Your task to perform on an android device: I want to restore the project folder from the trash in the Google Drive app because I need to restart the project.
Image 0: 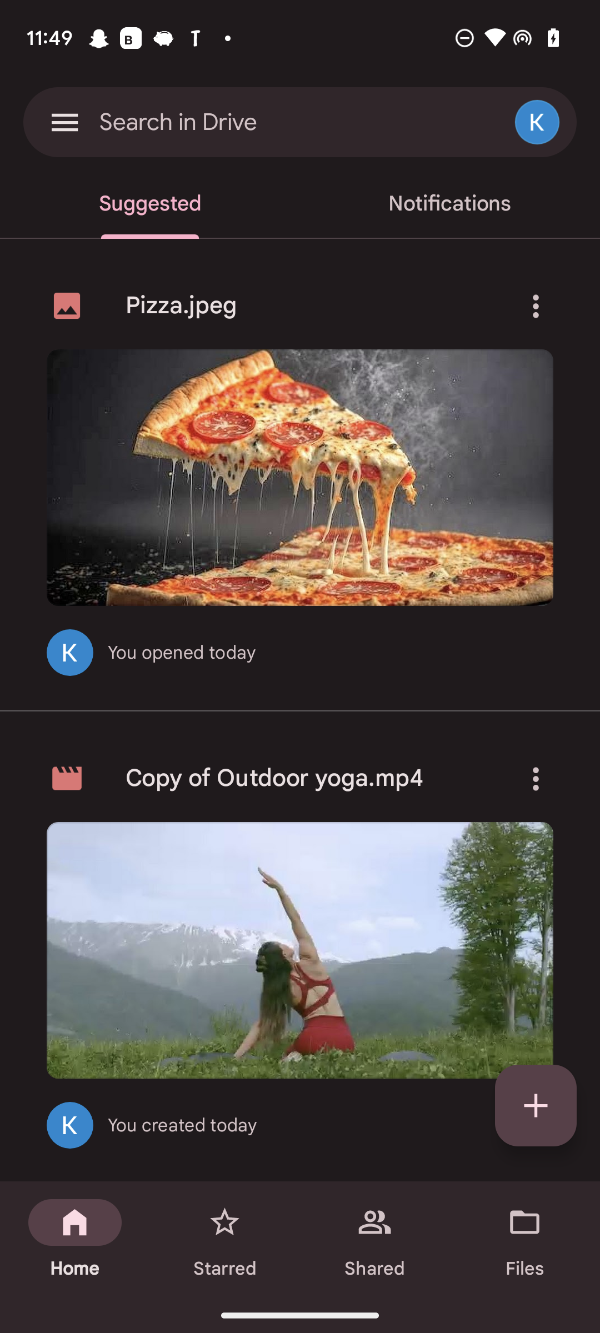
Click on the menu icon at the top left of the screen.
Step 0: click (64, 122)
Image 3: 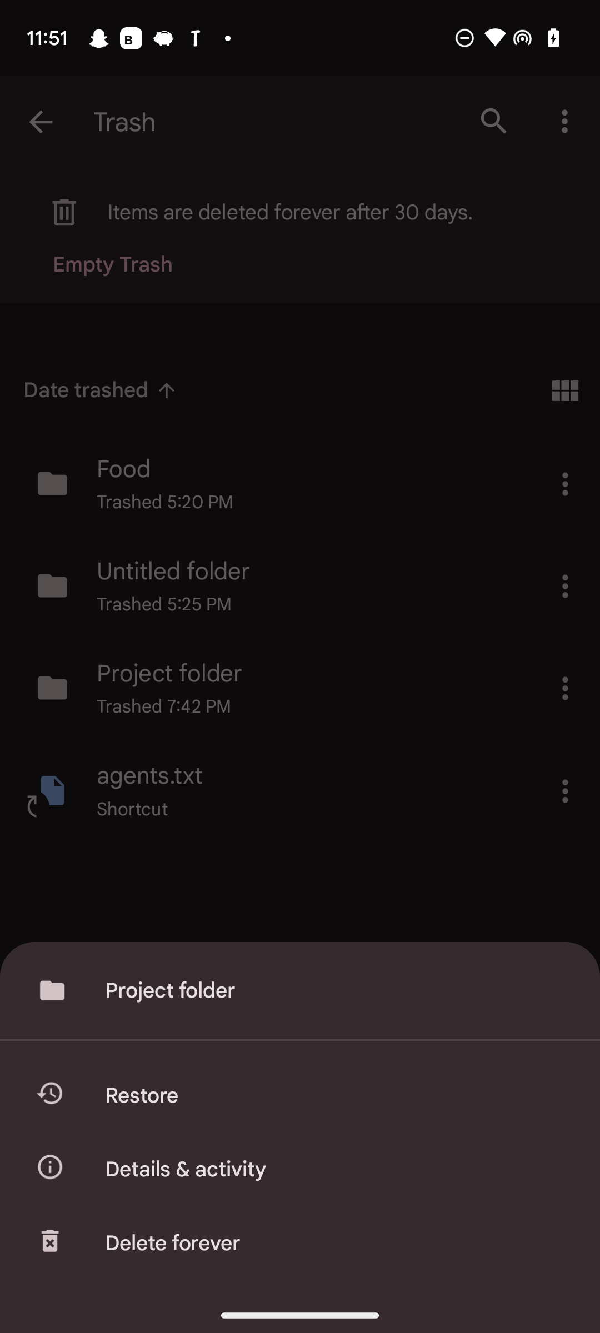
Click on the restore option
Step 3: click (334, 1095)